Your task to perform on an android device: I would like to share my reviews about the Brazil recipe for broken lasagna salad with burrata and say that it tastes delicious.
Image 0: 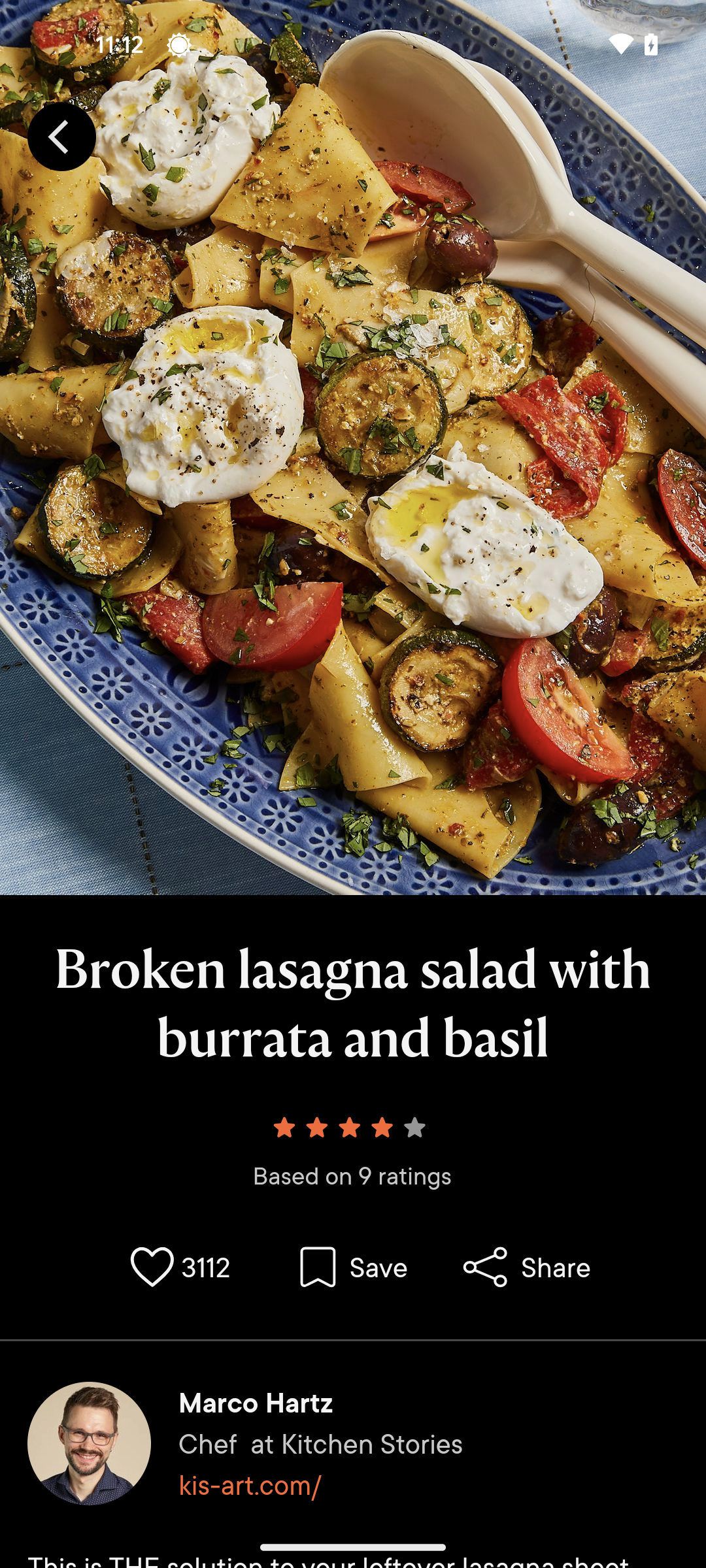
Swipe up to view reviews option
Step 0: scroll down
Image 1: 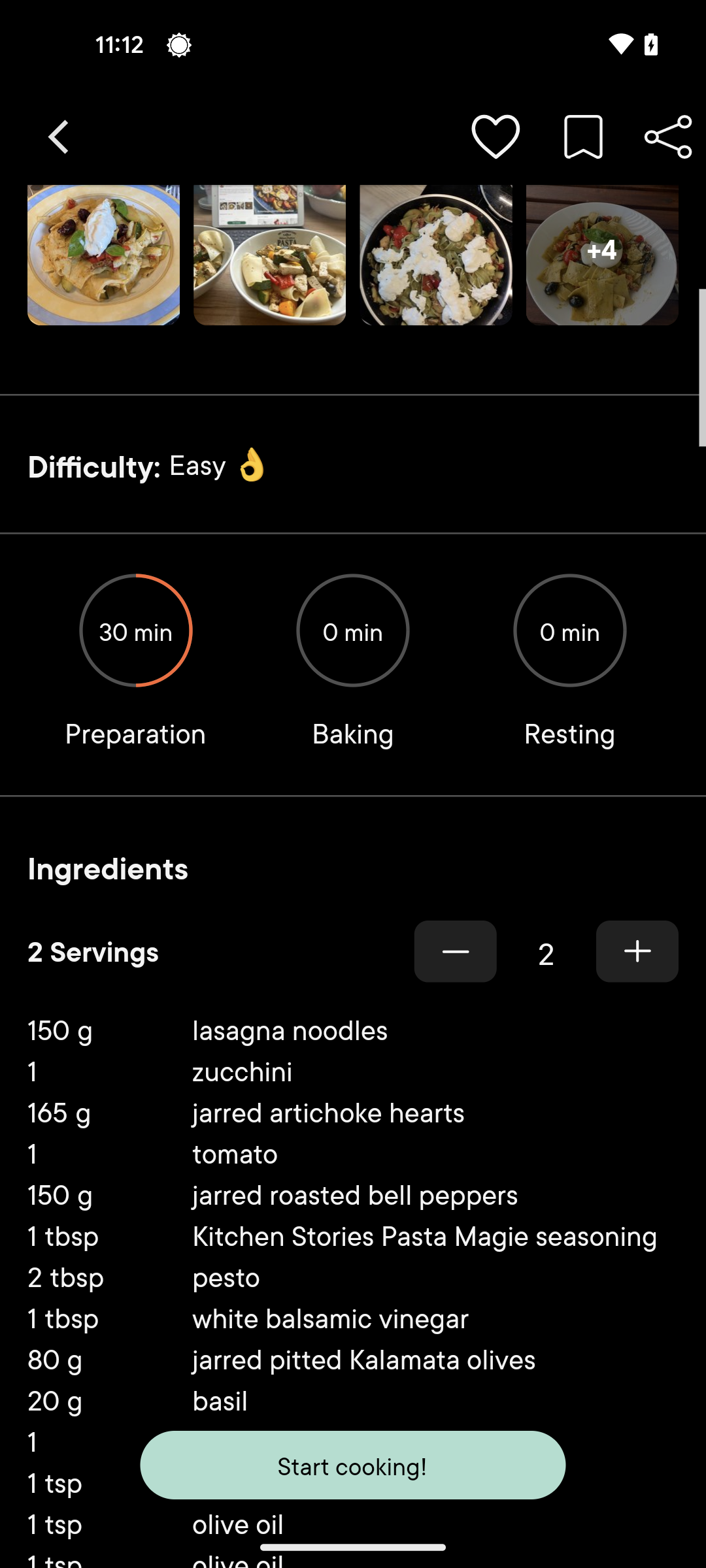
Swipe up to view reviews option
Step 1: scroll down
Image 2: 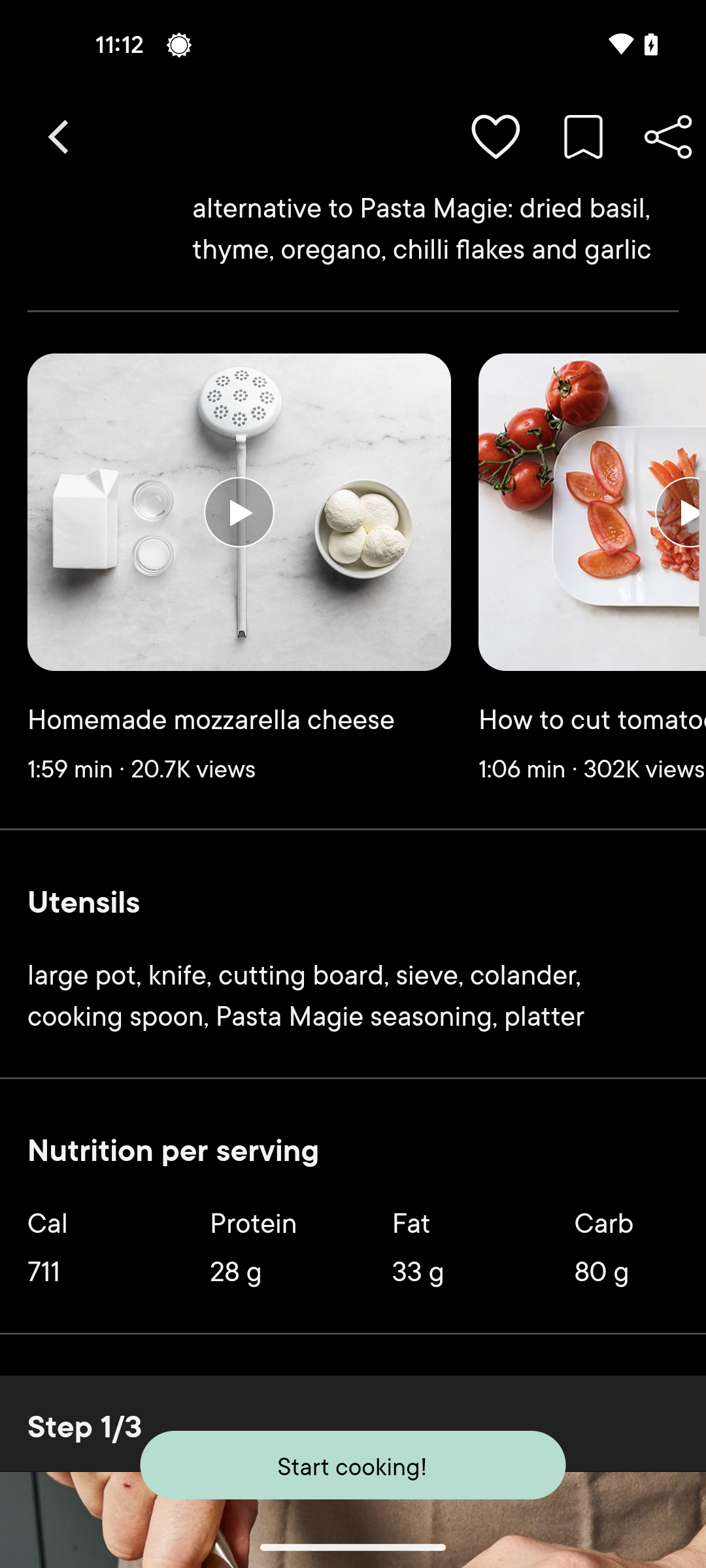
Swipe up to view reviews option
Step 2: scroll down
Image 3: 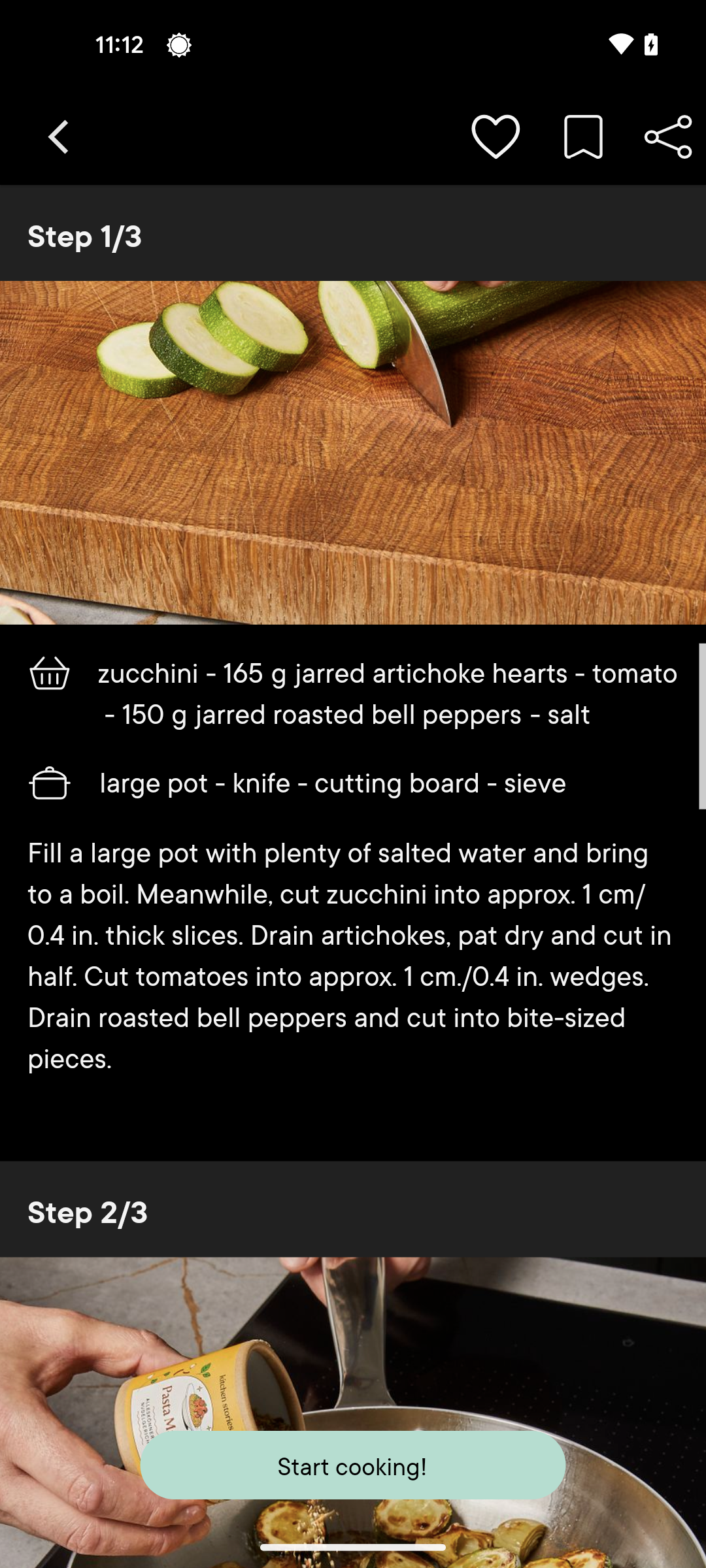
Swipe up to view reviews option
Step 3: scroll down
Image 4: 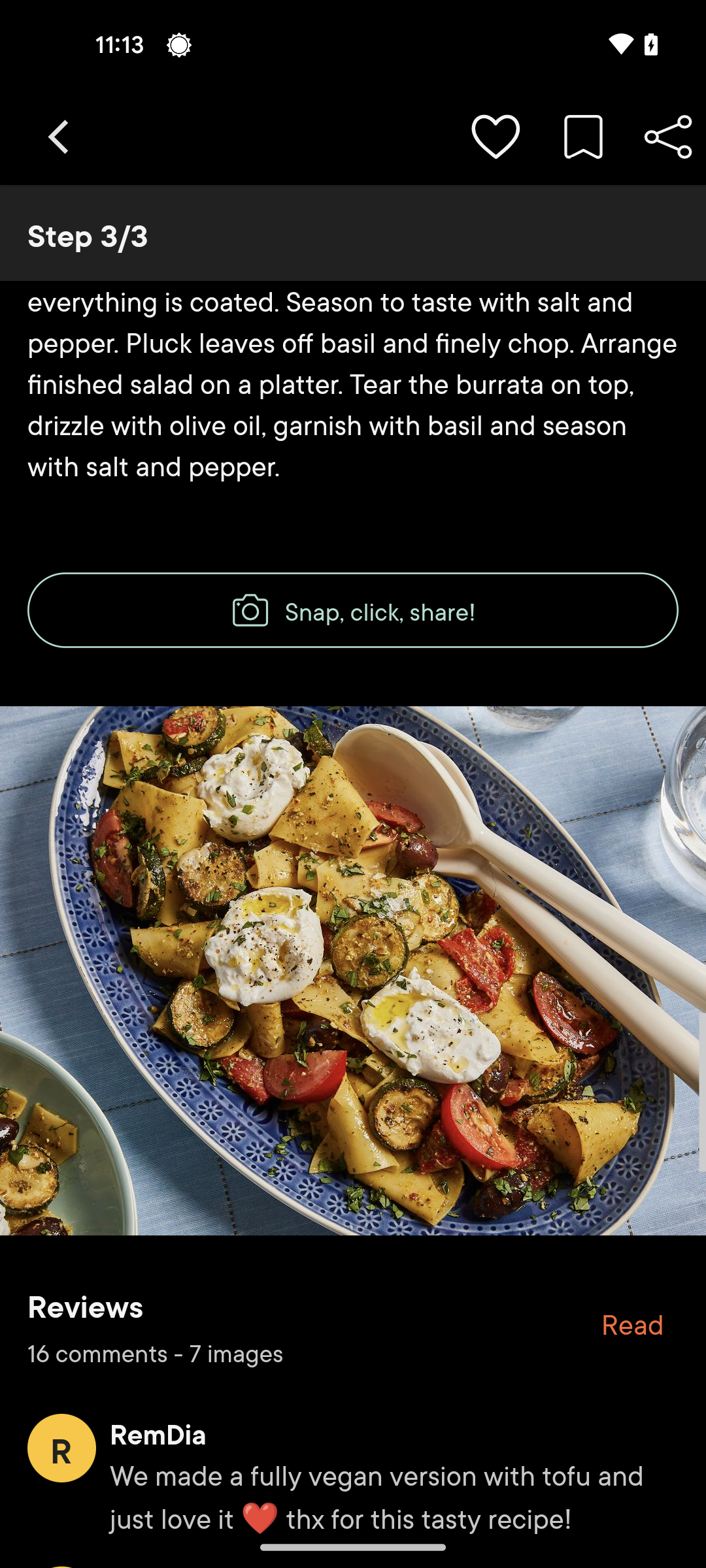
Tap on the reviews option
Step 4: click (353, 1324)
Image 5: 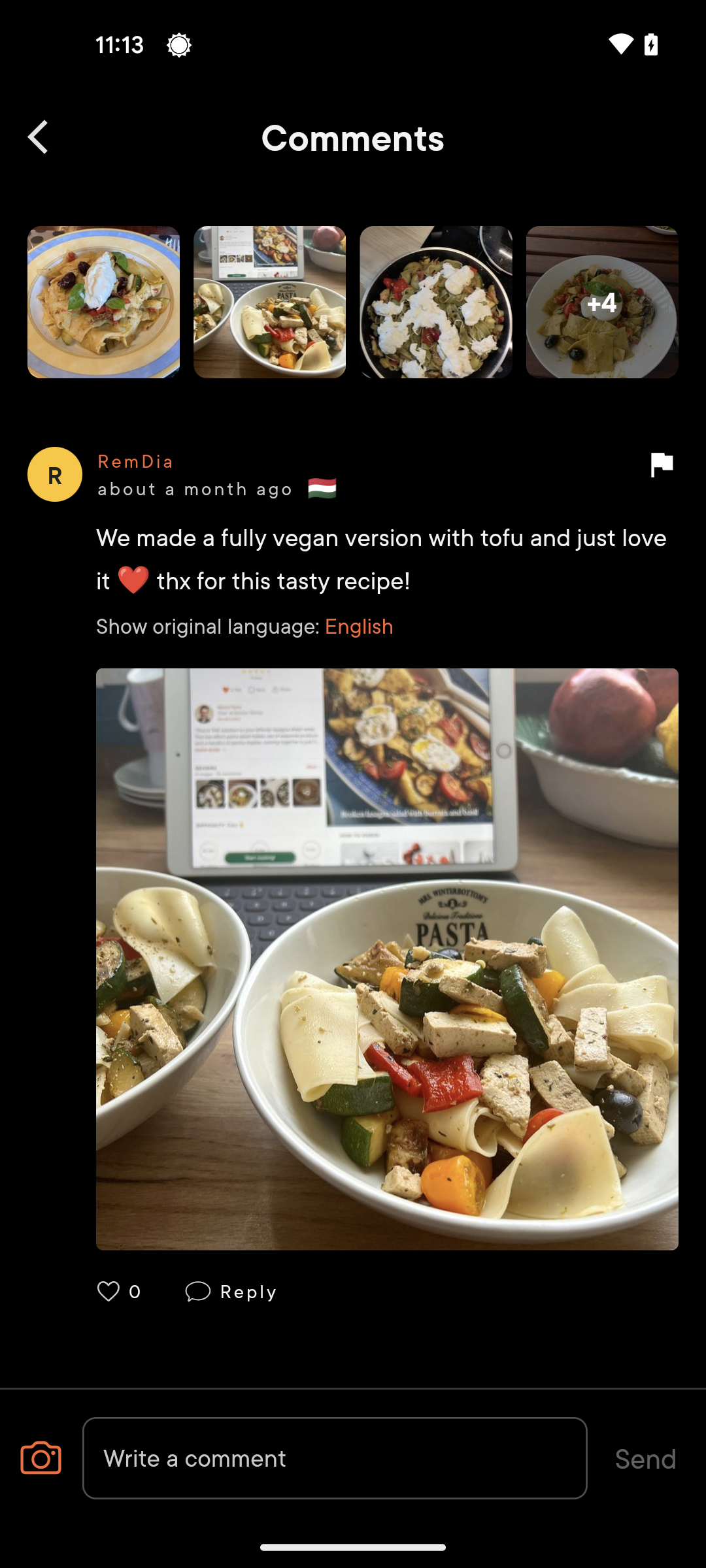
Tap on the write a comment text bar
Step 5: click (335, 1458)
Image 6: 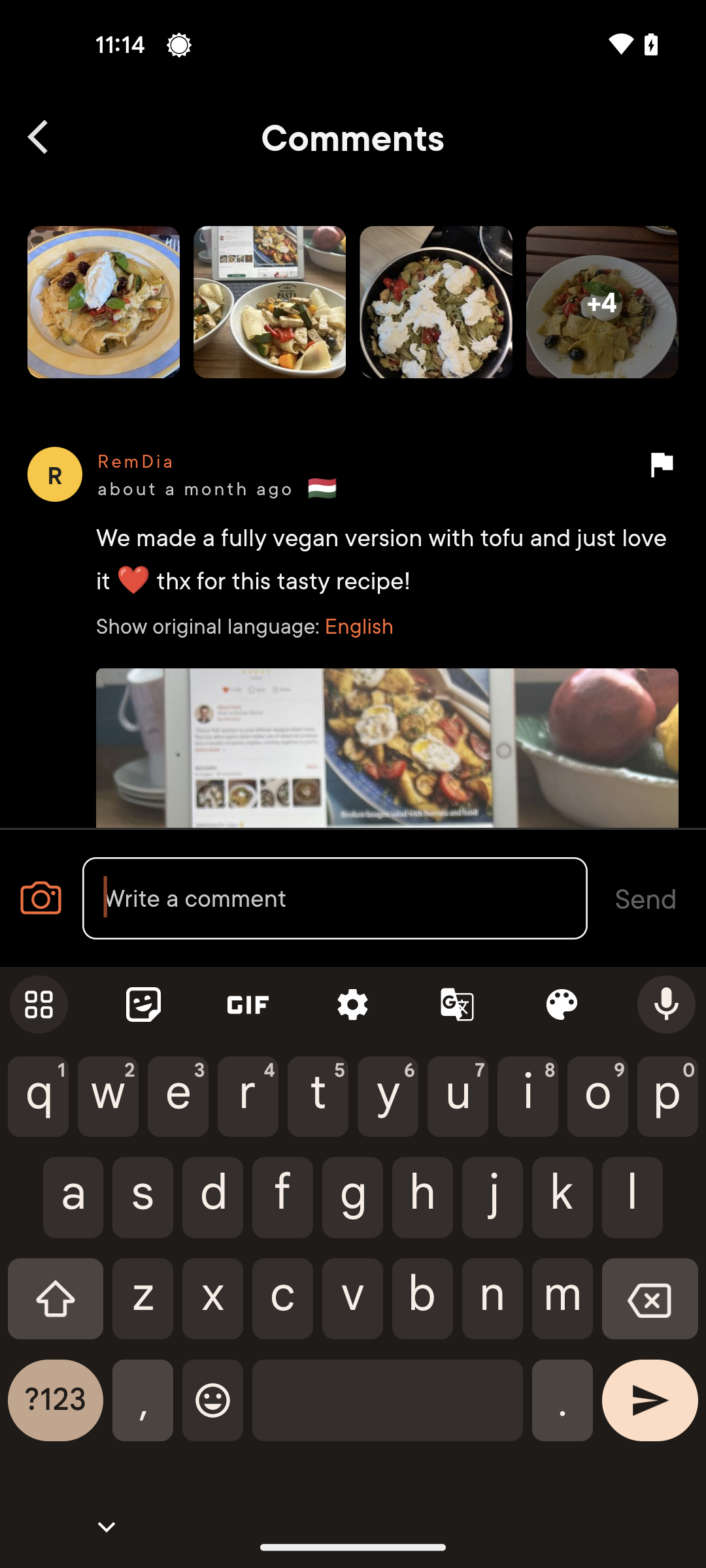
Write the text  it tastes delicious
Step 6: type " it tastes delicious"